Your task to perform on an android device: I'd want to look at the calendar to see what events are scheduled for this month.
Image 0: 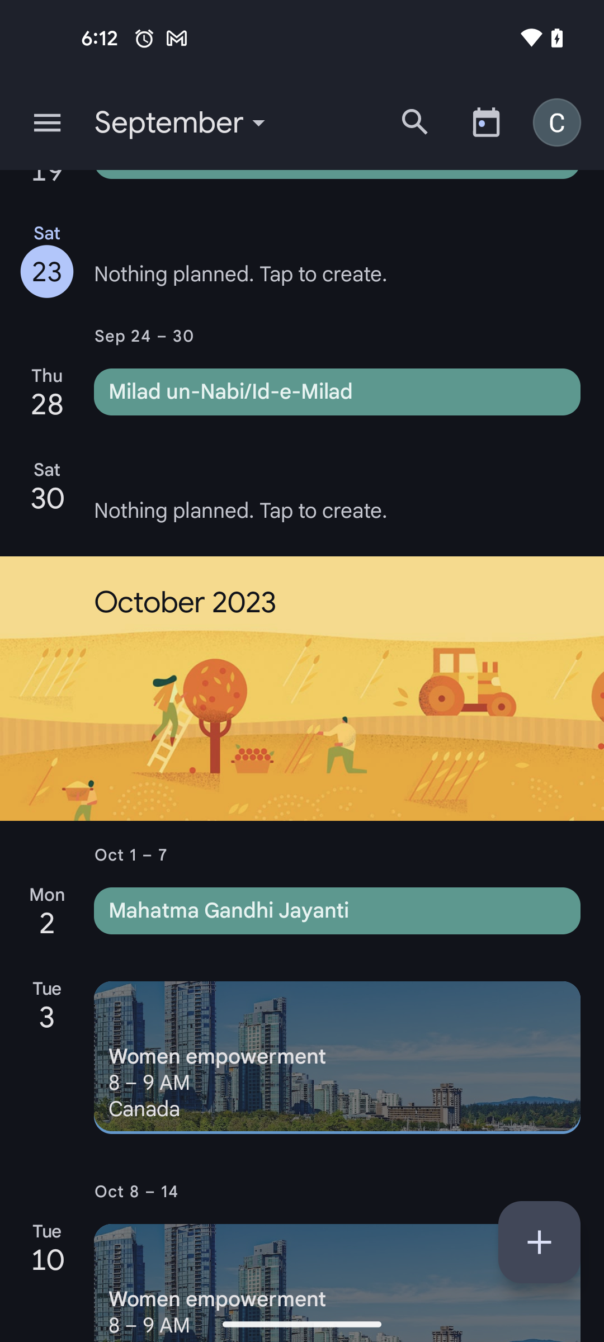
click on the September
Step 0: click (169, 122)